Your task to perform on an android device: I liked the LenovoIdealPad Flex 5 after viewing the details. Add the LenovoIdealPad Flex 5 to the cart in the Jumia app.
Image 0: 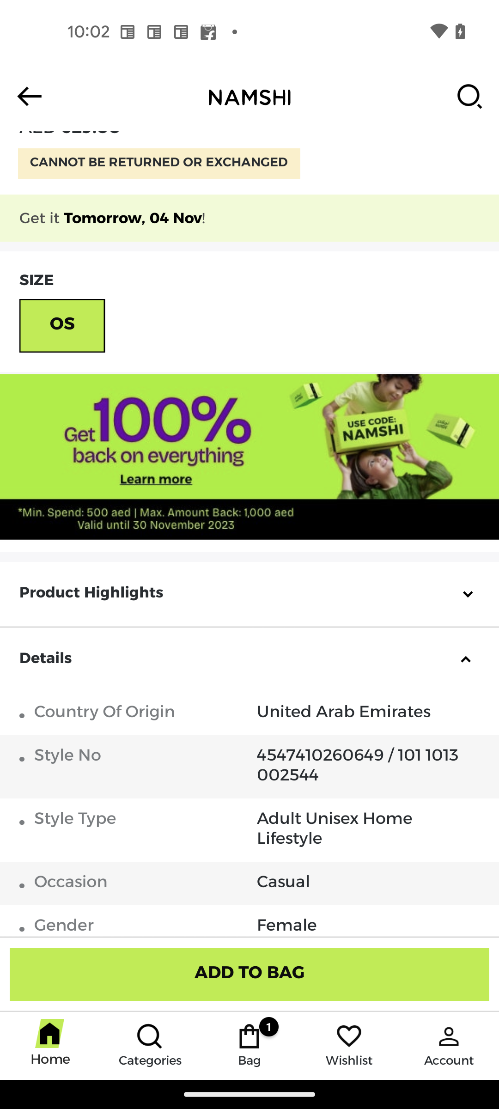
open the Jumia app
Step 0: open app "Jumia"
Image 1: 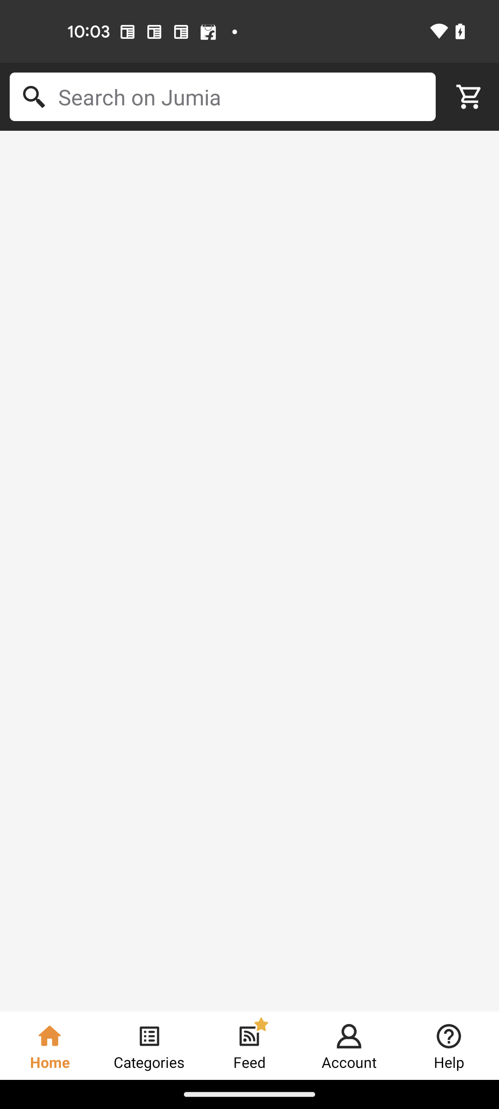
open the Jumia app
Step 1: wait
Image 2: 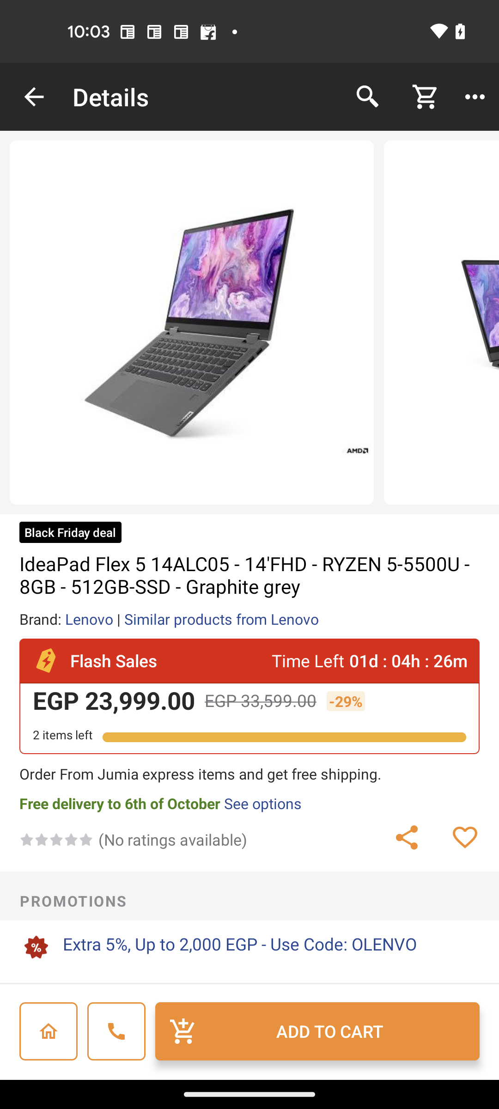
Click on the ADD TO CART button
Step 2: click (317, 1031)
Image 3: 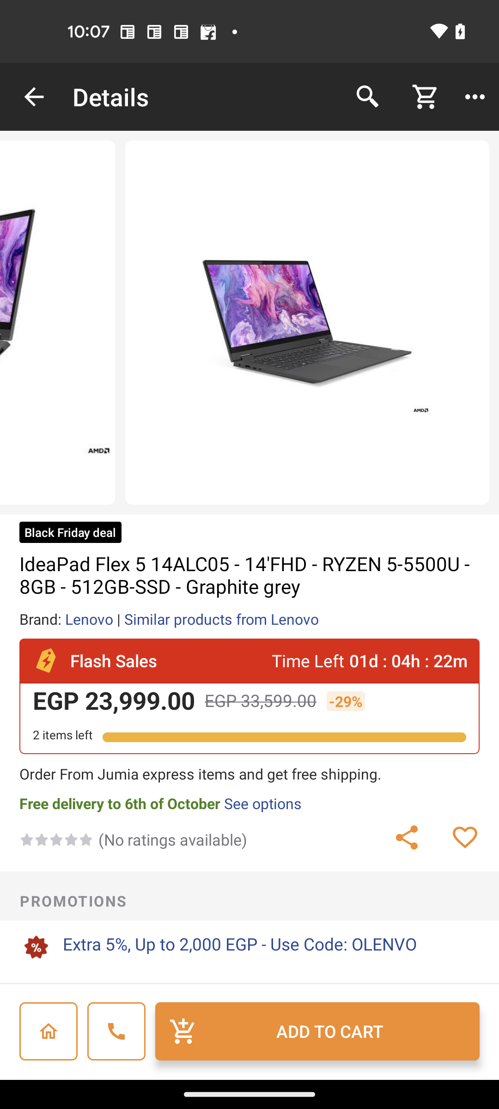
Click on the ADD TO CART button
Step 3: wait